Your task to perform on an android device: Save the recorded file in the Sound Recorder Plus app.
Image 0: 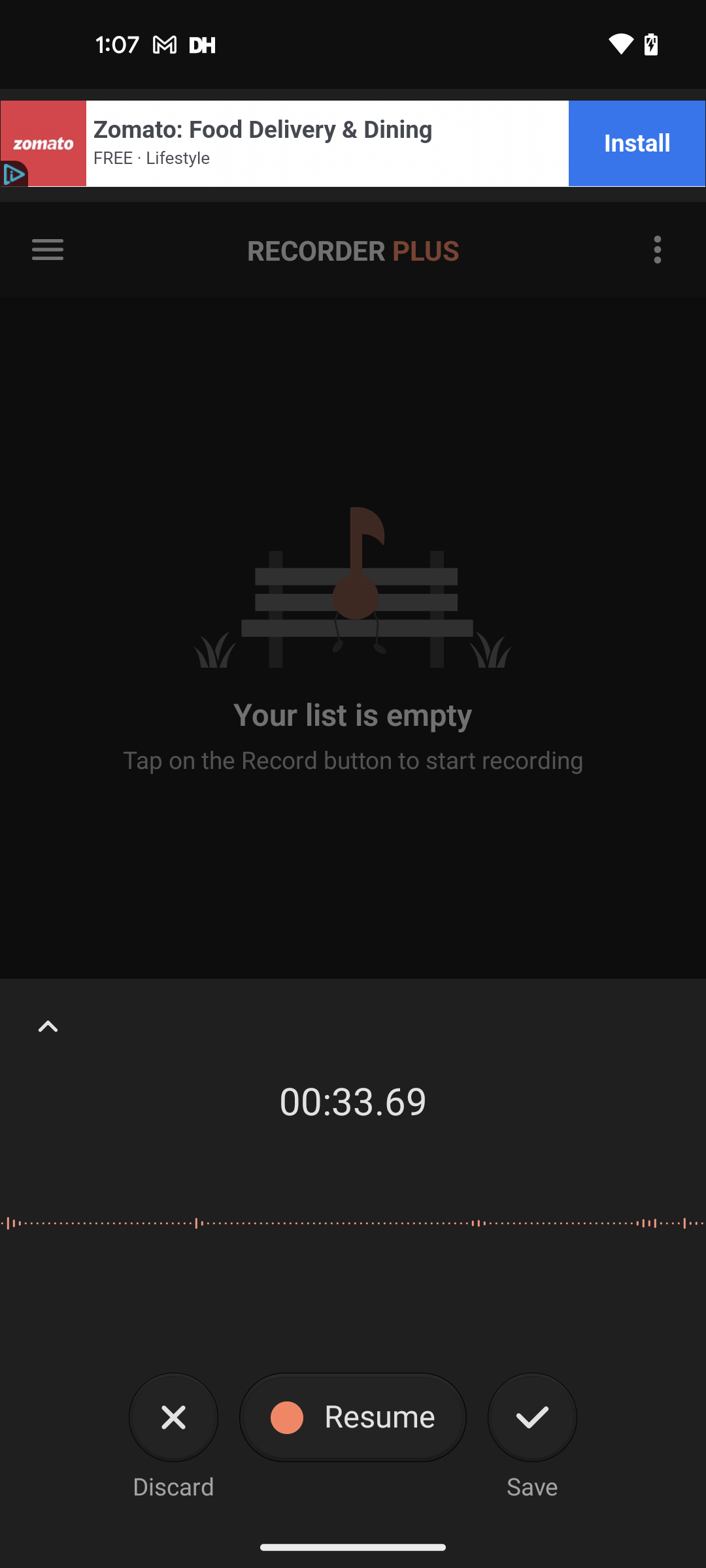
Click on the Save button at the bottom right corner of the screen
Step 0: click (519, 1420)
Image 1: 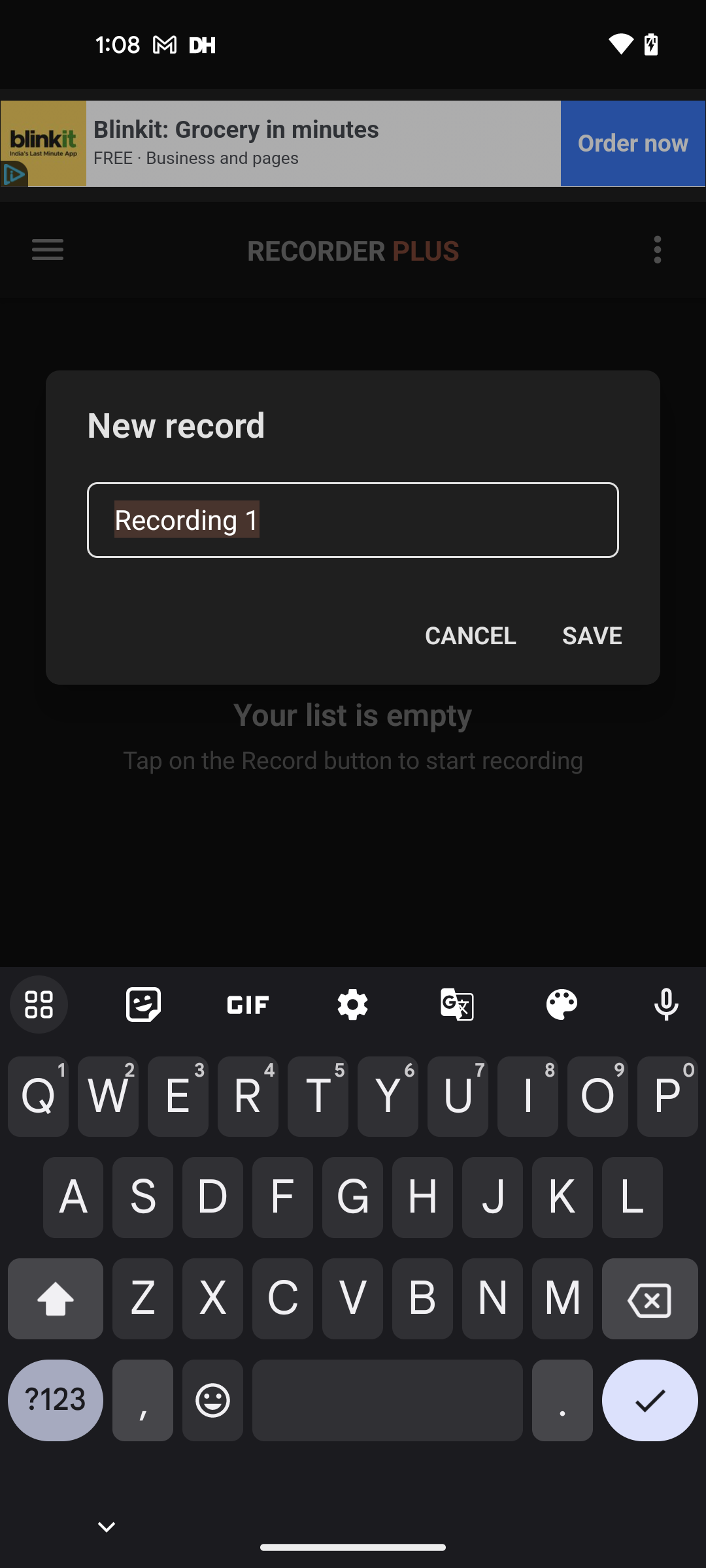
Click on the Save button in the pop up
Step 1: click (591, 635)